Your task to perform on an android device: I'm interested in Campus Men's Maxico Running Shoes, so browse these shoes in the Amazon app.
Image 0: 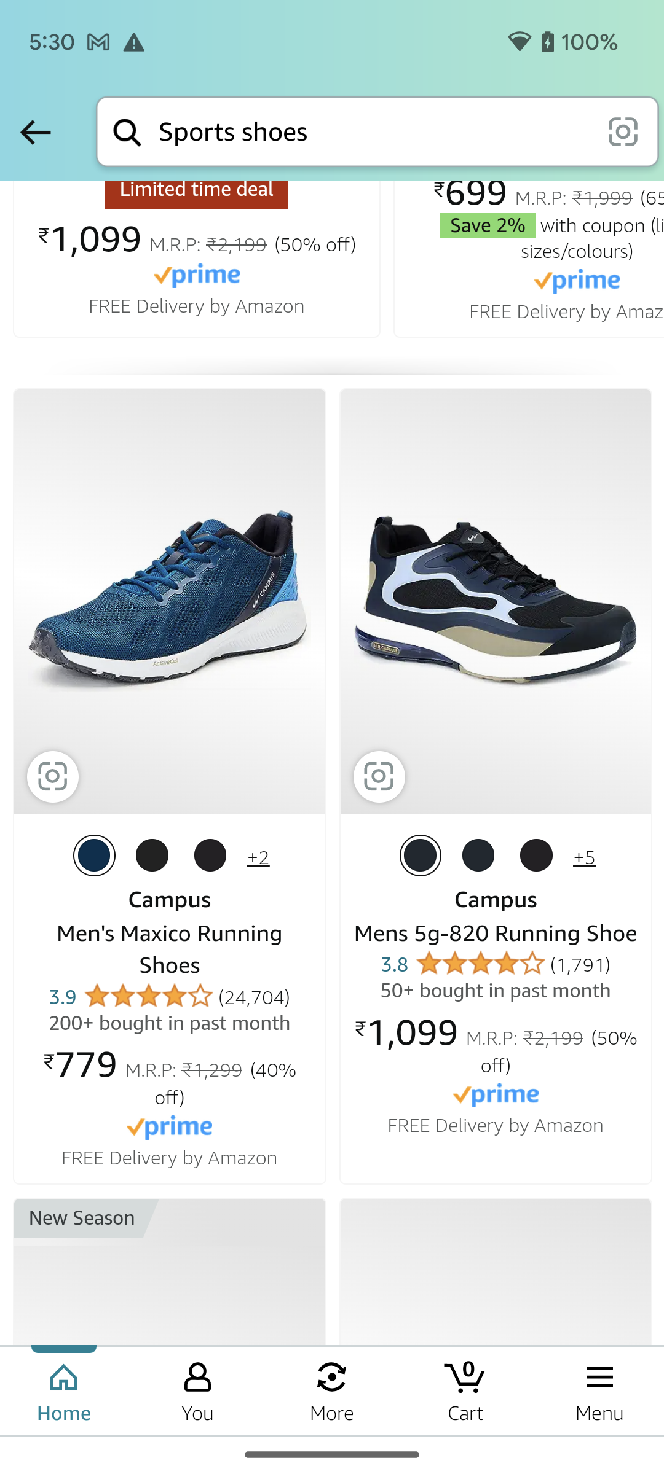
Click on the Campus Men's Maxico Running Shoes to browse these shoes
Step 0: click (169, 601)